Your task to perform on an android device: I want to tell my child about the flowers in my garden. Identify the flower image by using  the LeafSnap app.
Image 0: 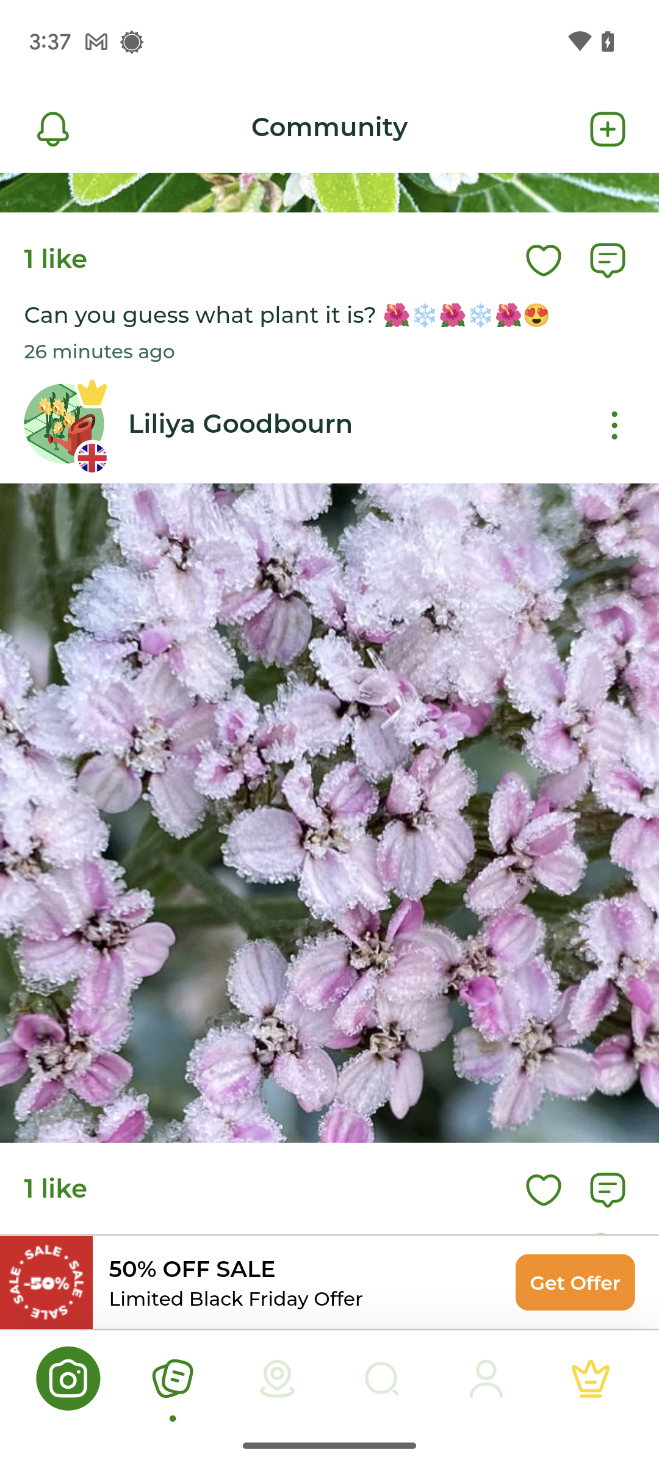
Open the LeafSnap app.
Step 0: open app "LeafSnap"
Image 1: 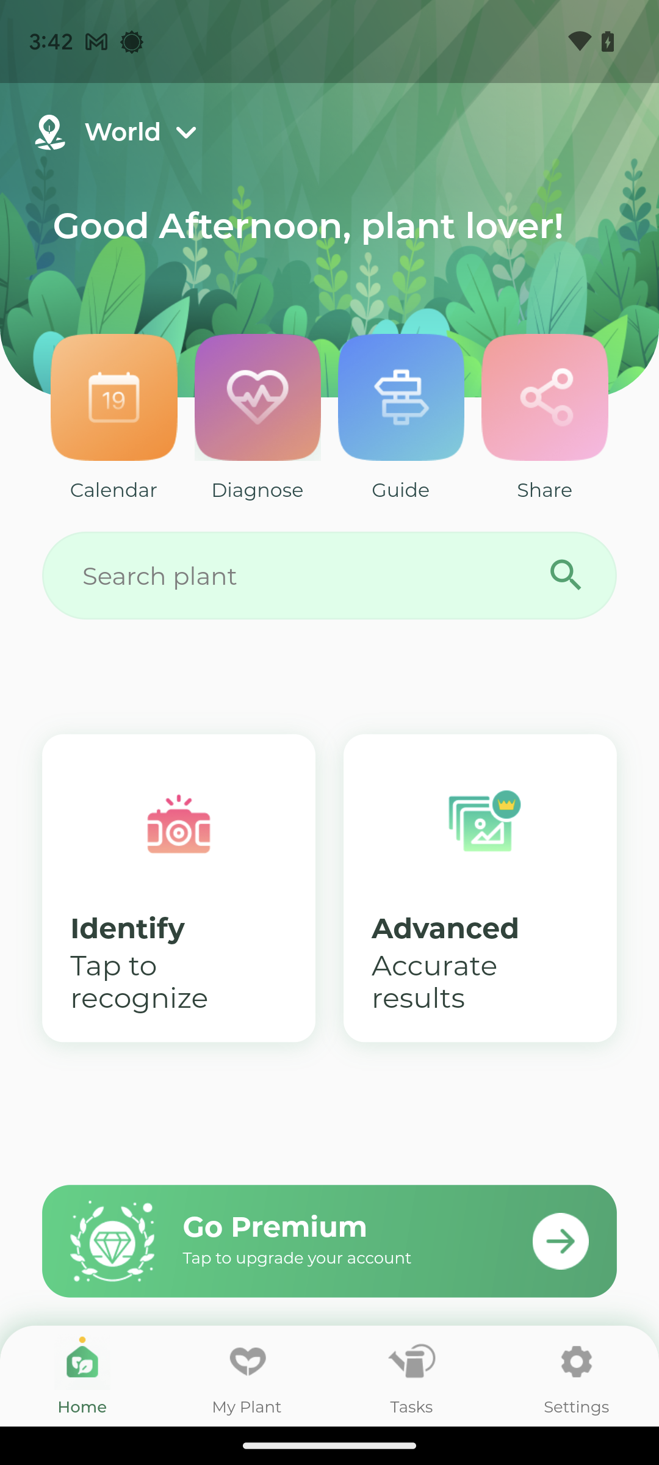
Click on the Identify tab.
Step 1: click (179, 888)
Image 2: 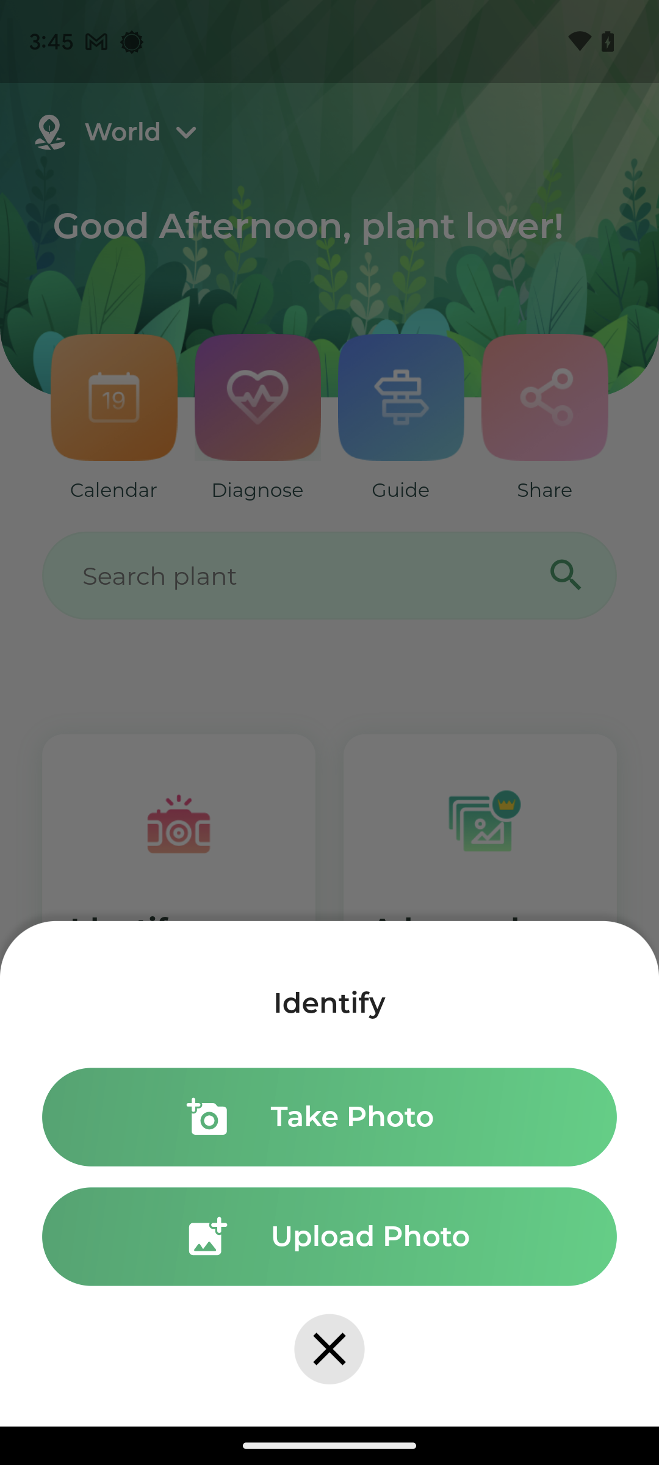
Click on Upload Photo tab.
Step 2: click (329, 1236)
Image 3: 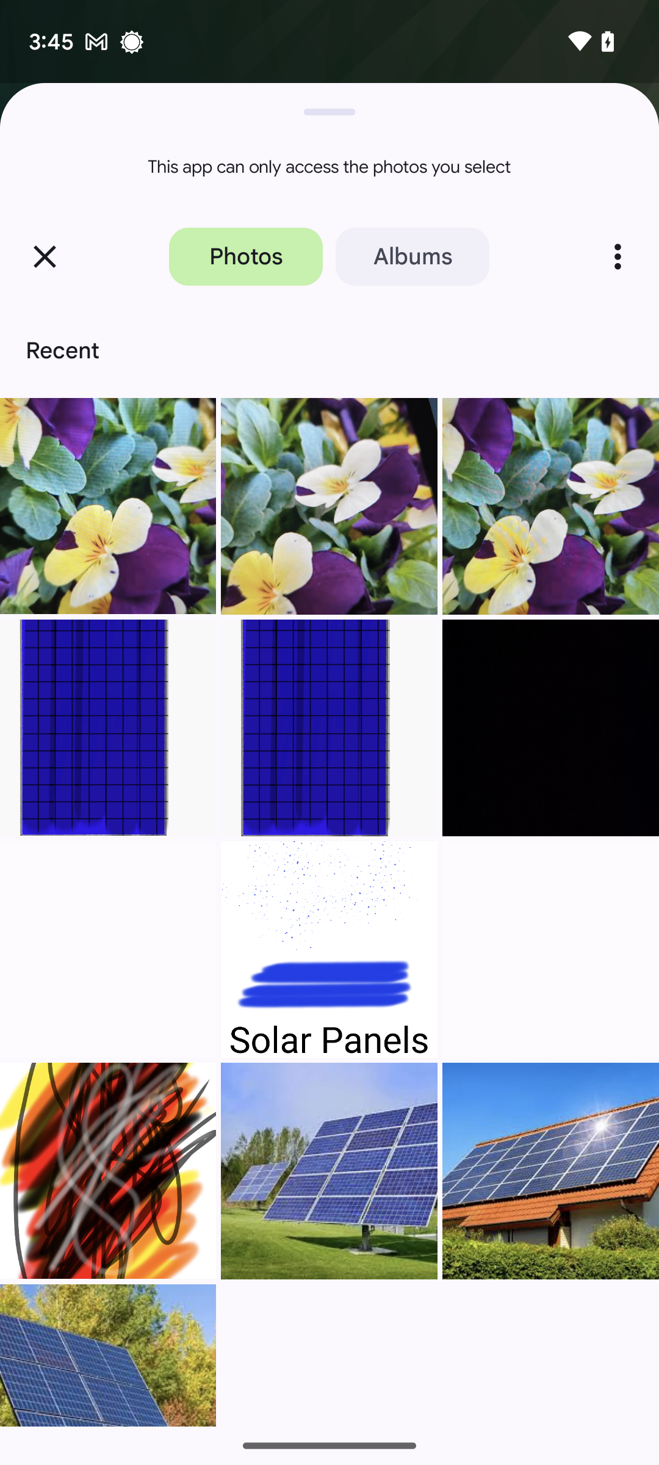
Click on the first image.
Step 3: click (107, 506)
Image 4: 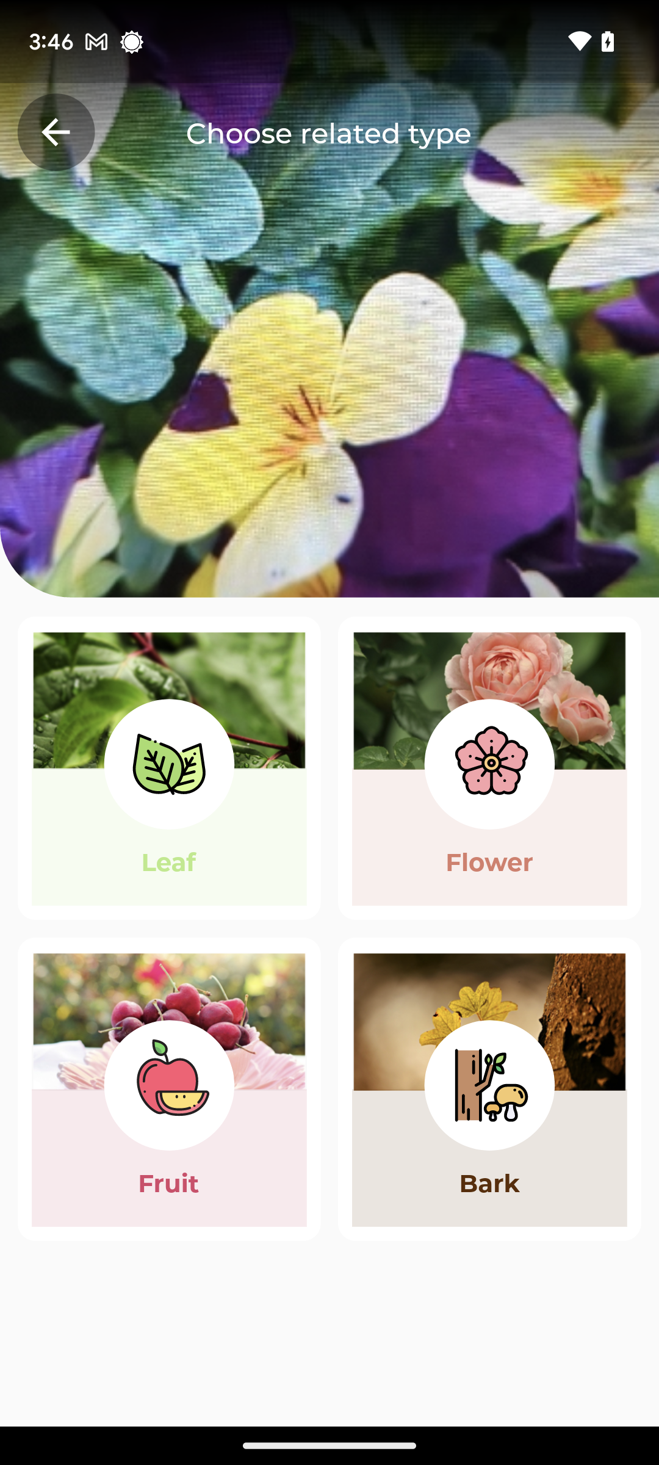
Select Flower type.
Step 4: click (489, 768)
Image 5: 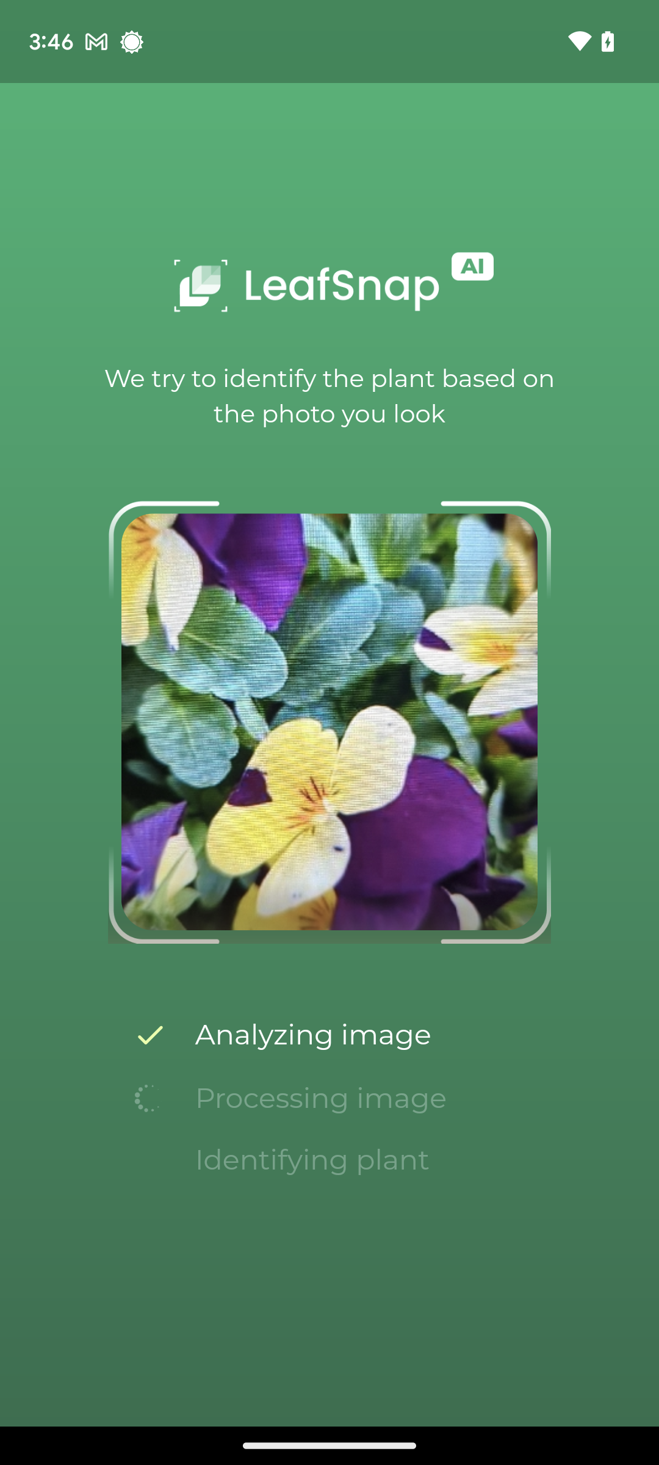
Select Flower type.
Step 5: wait
Image 6: 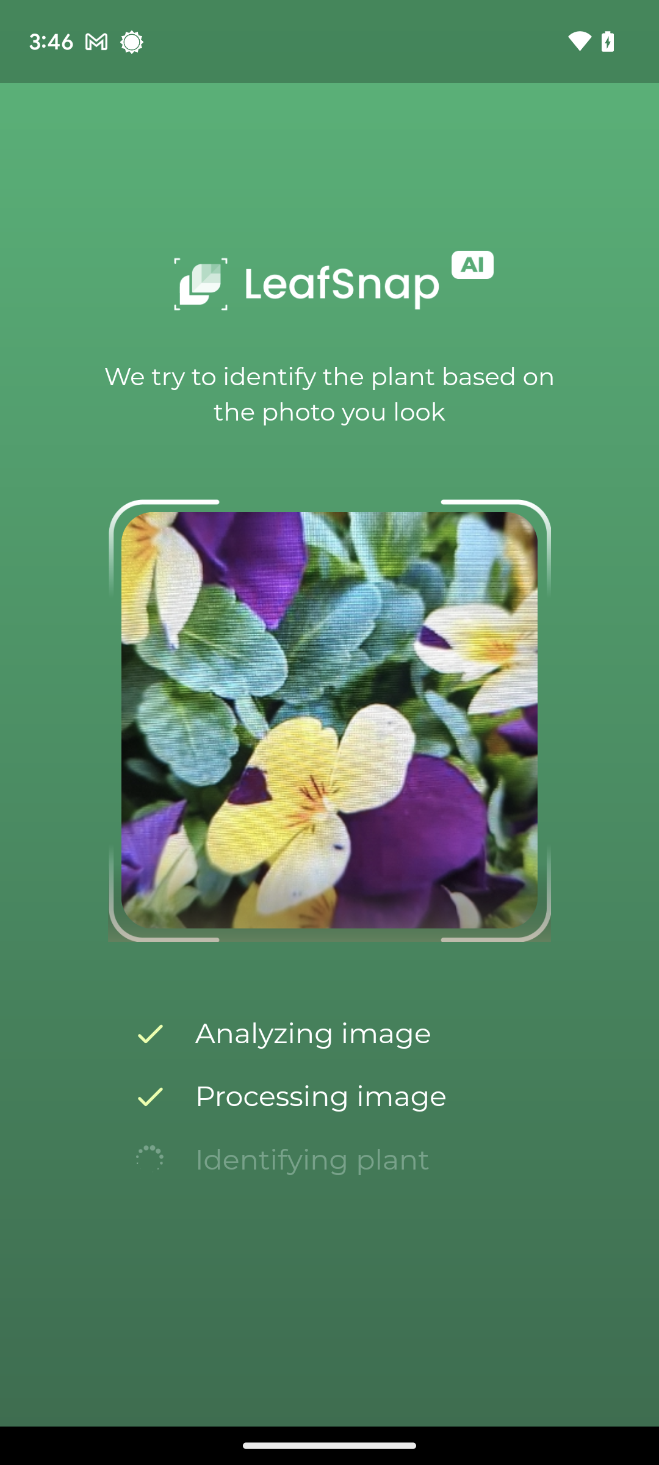
Select Flower type.
Step 6: wait